Your task to perform on an android device: In the Houzz app, I would like to continue with Next Stage Design professionals so I want to read the reviews. 
Image 0: 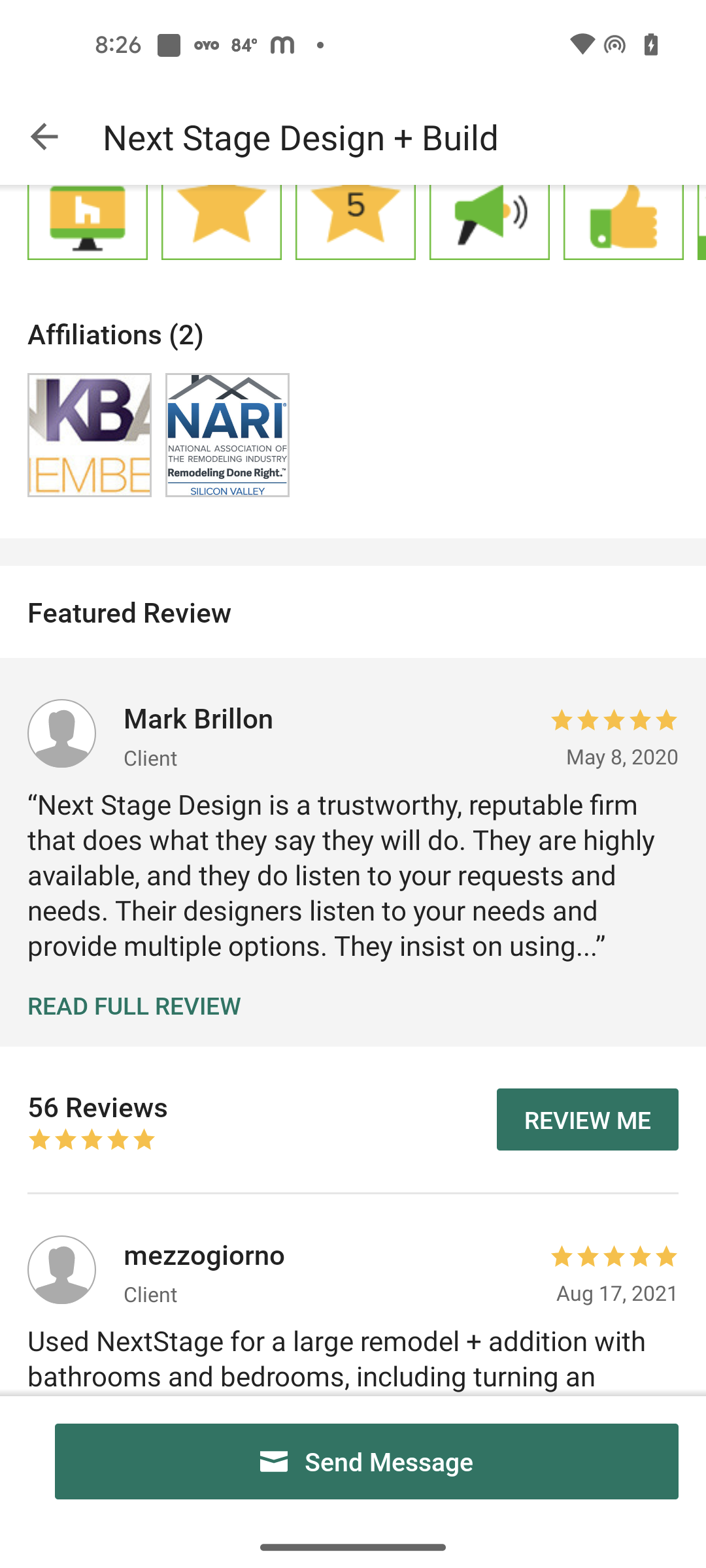
Swipe up to view more reviews
Step 0: scroll down
Image 2: 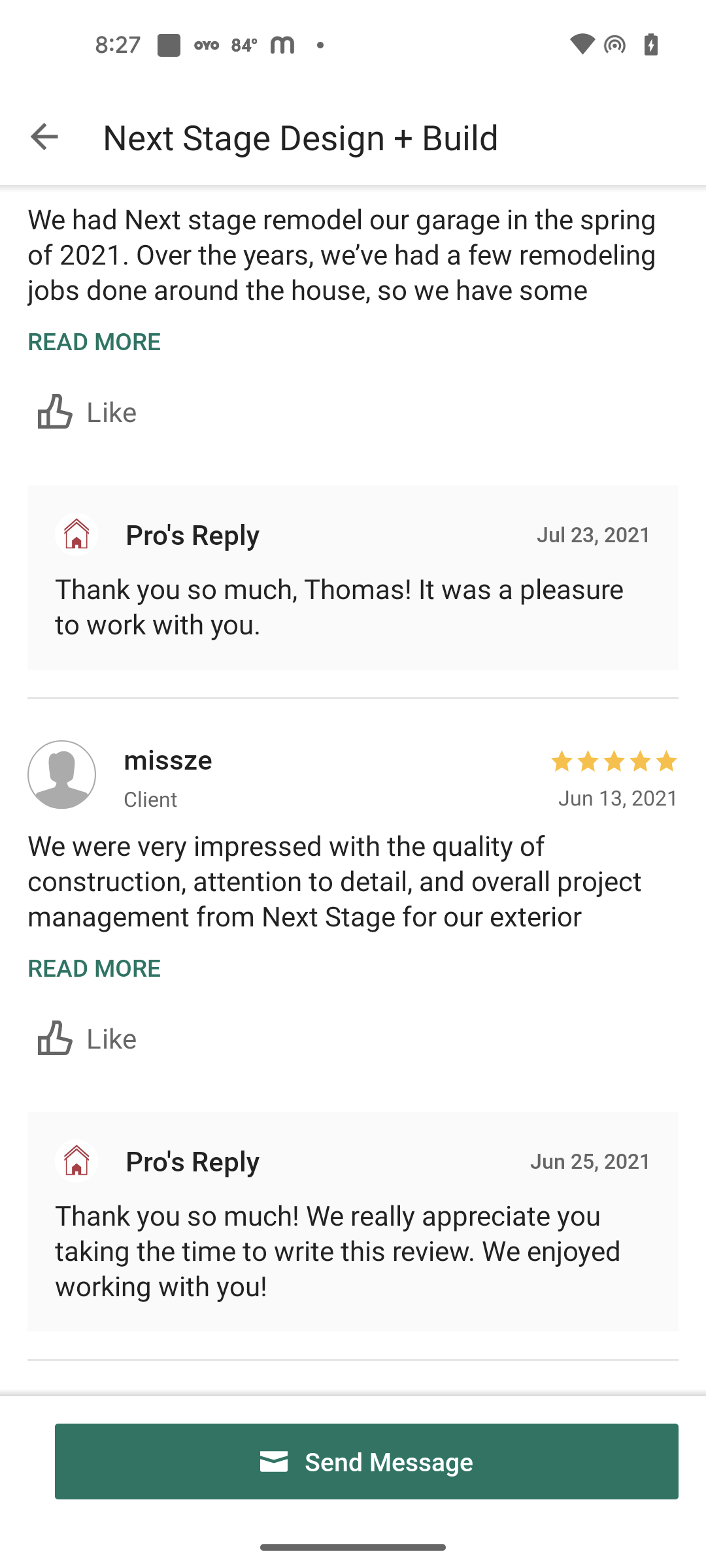
Swipe up to view more reviews
Step 2: scroll down
Image 3: 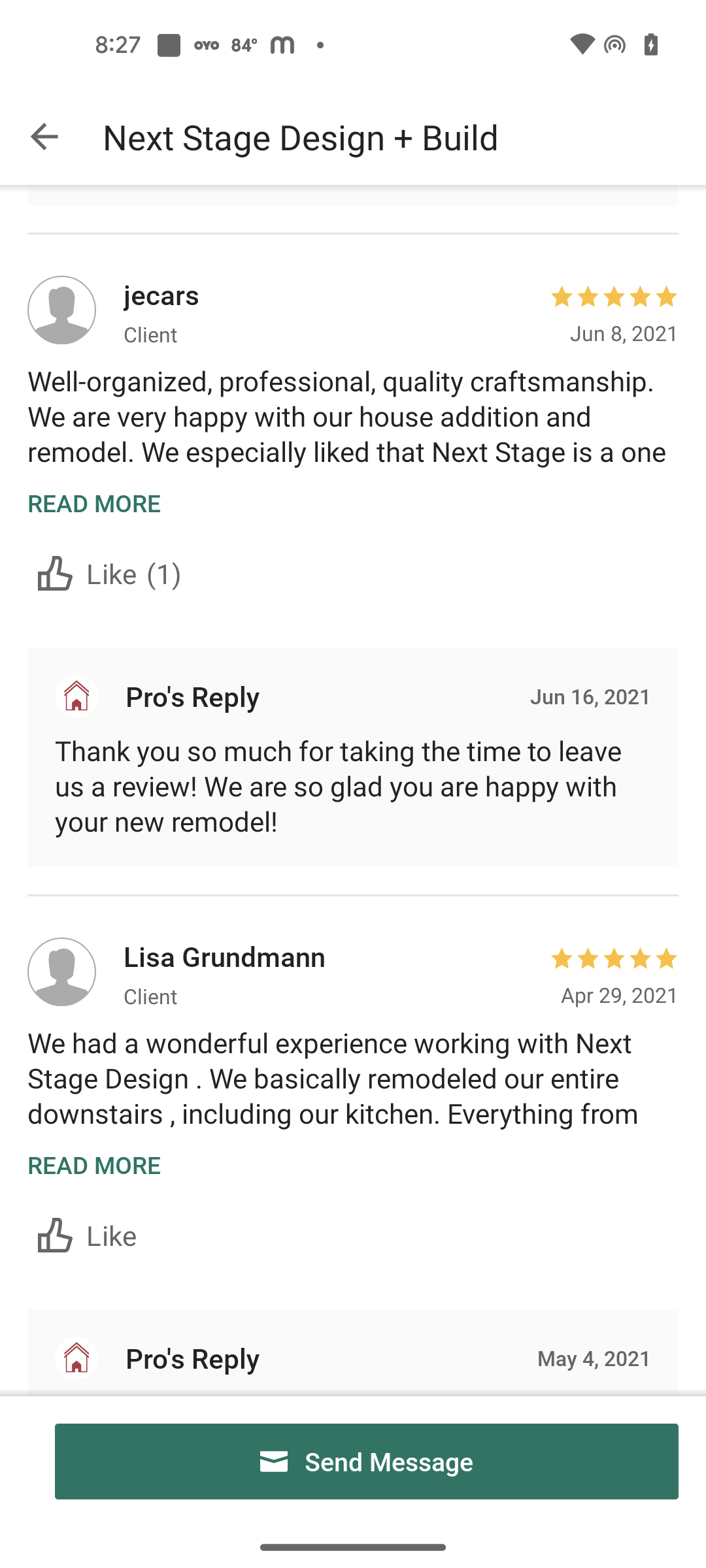
Swipe up to view more reviews
Step 3: scroll down
Image 4: 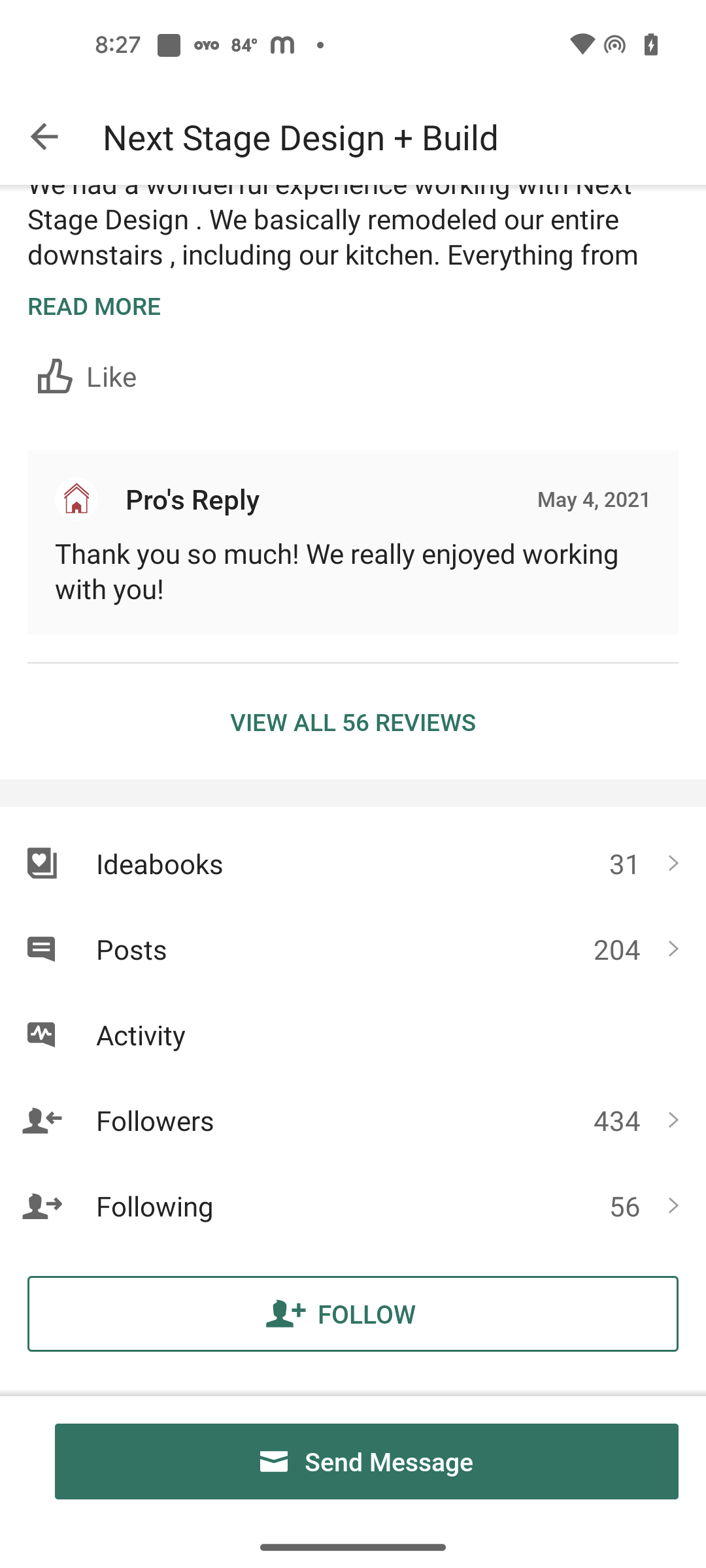
Click on the View All 56 Reviews option
Step 4: click (353, 721)
Image 5: 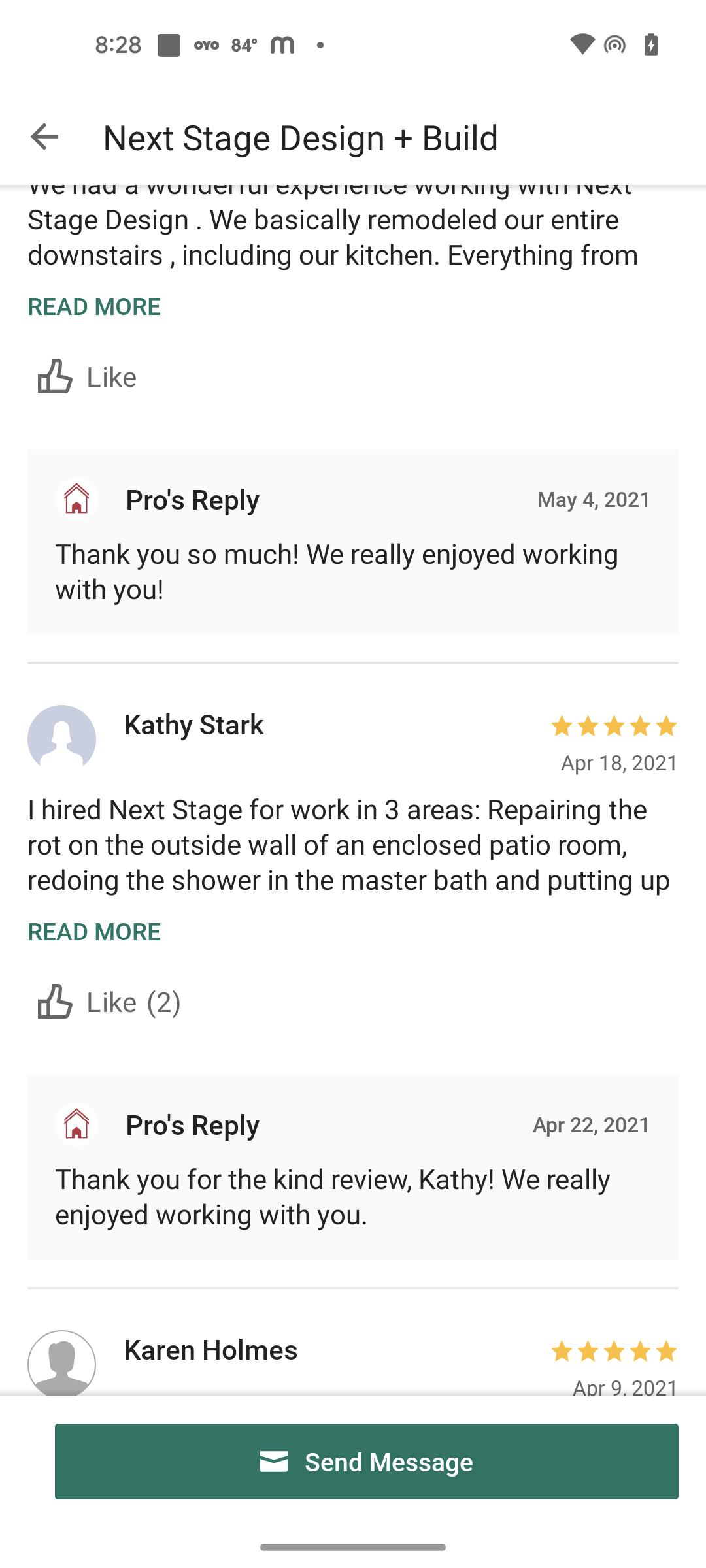
Swipe up to view more reviews
Step 5: scroll down
Image 6: 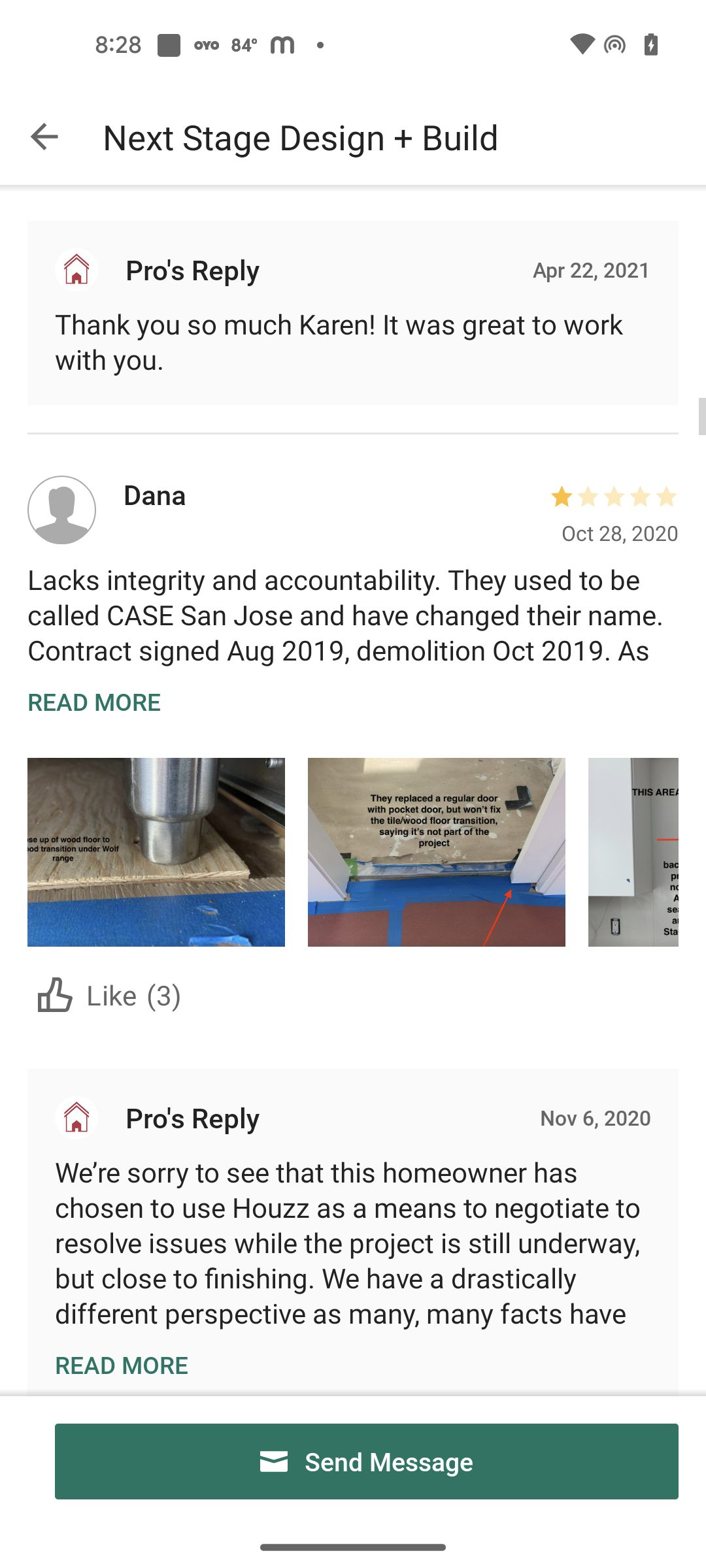
Swipe up to view more reviews
Step 6: scroll down
Image 7: 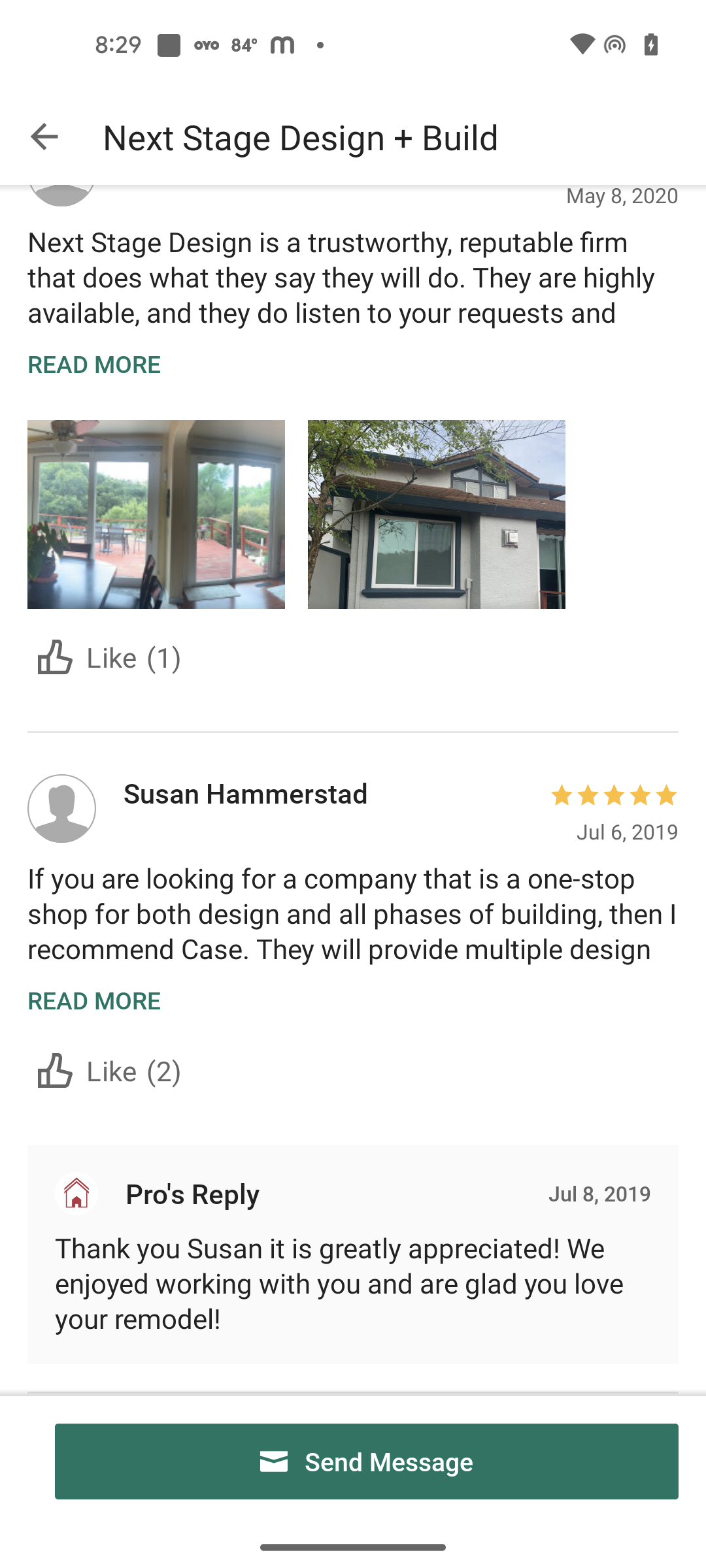
Swipe up to view more reviews
Step 7: scroll down
Image 8: 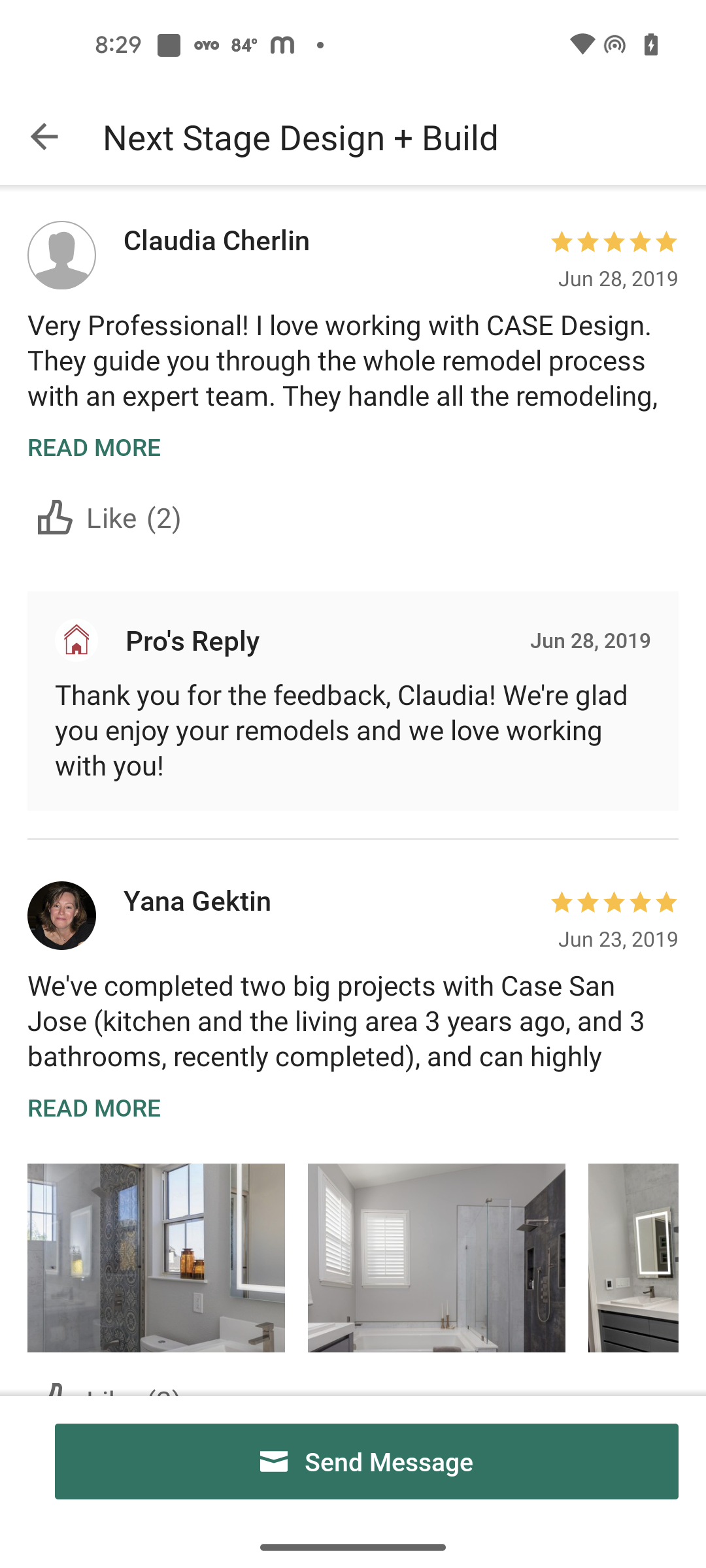
Swipe up to view more reviews
Step 8: scroll down